Your task to perform on an android device: Go to the Keep Notes app and view all reminders
Image 0: 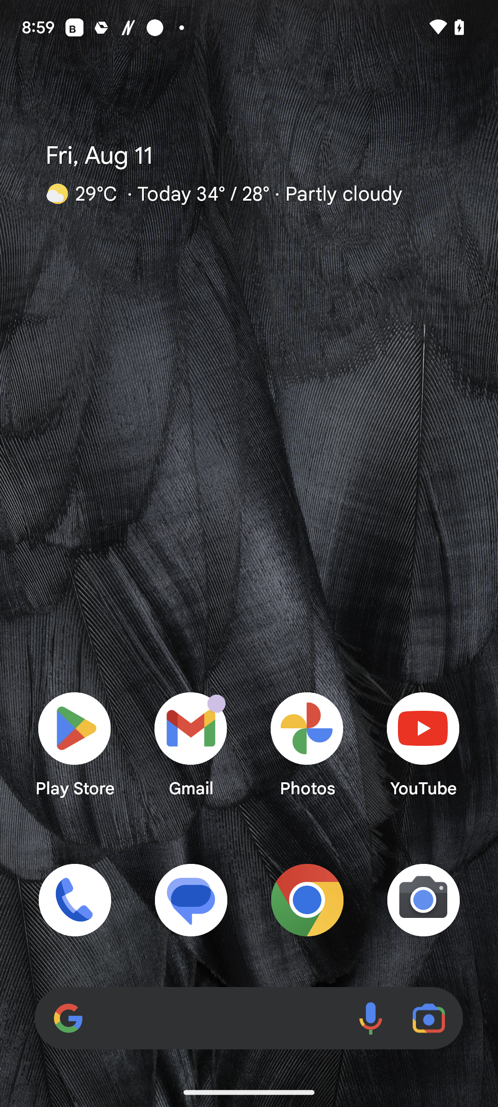
Open the Keep Notes app
Step 0: open app "Keep Notes"
Image 1: 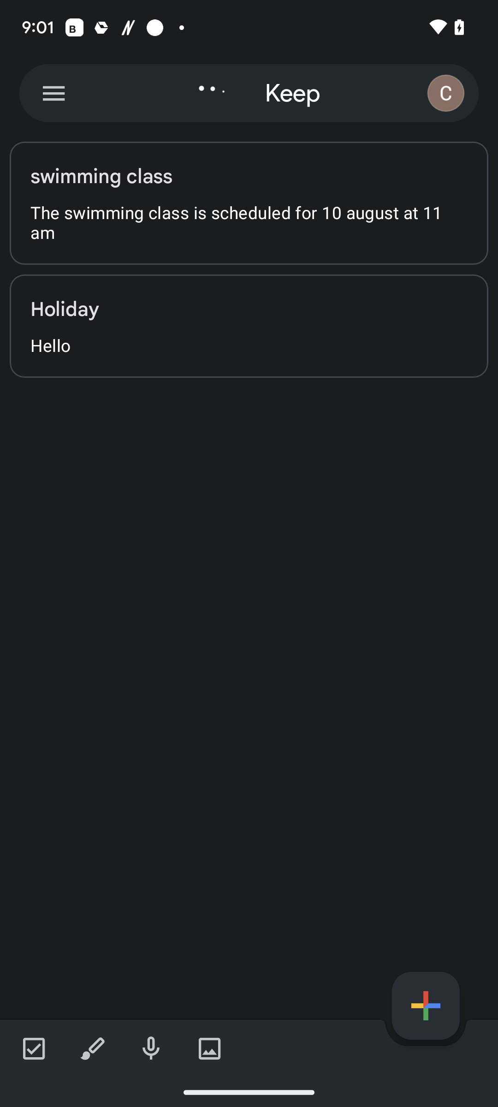
Click on the menu icon at the top left corner of the screen
Step 1: click (53, 93)
Image 2: 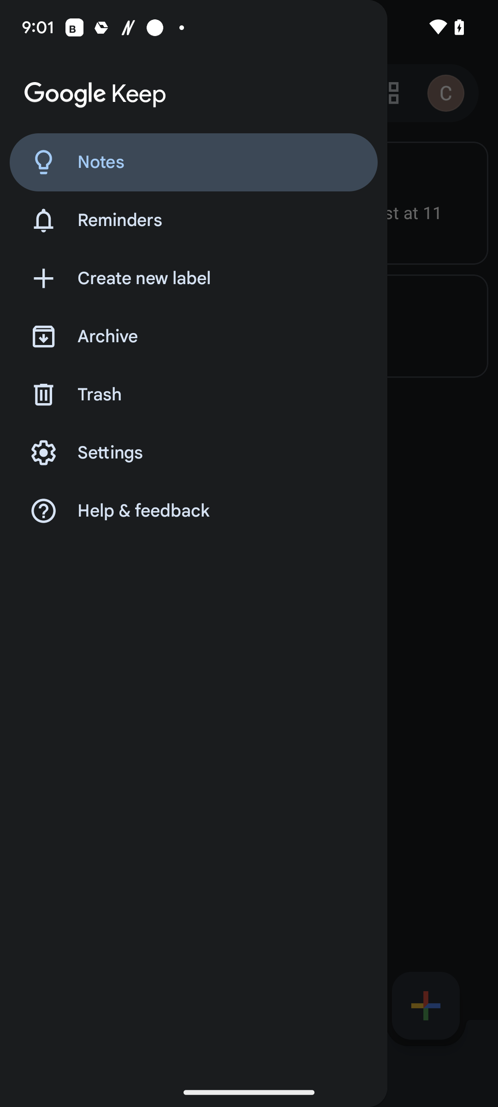
Click on Reminders on the left side of the screen
Step 2: click (208, 220)